Your task to perform on an android device: I like the Fish & Shrimp Platter on the menu, so I'd like to add it to my basket.
Image 2: 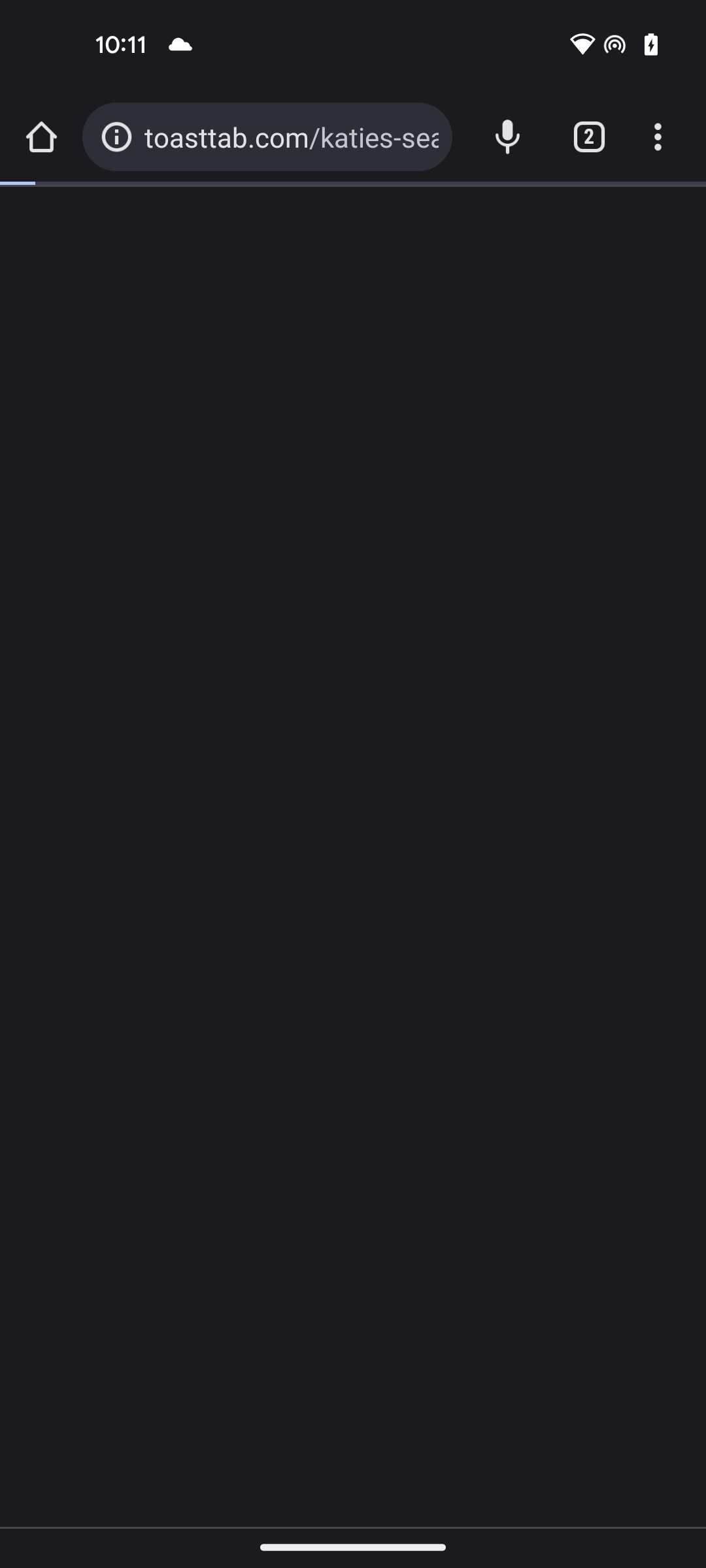
click on the Continue button
Step 2: wait
Image 3: 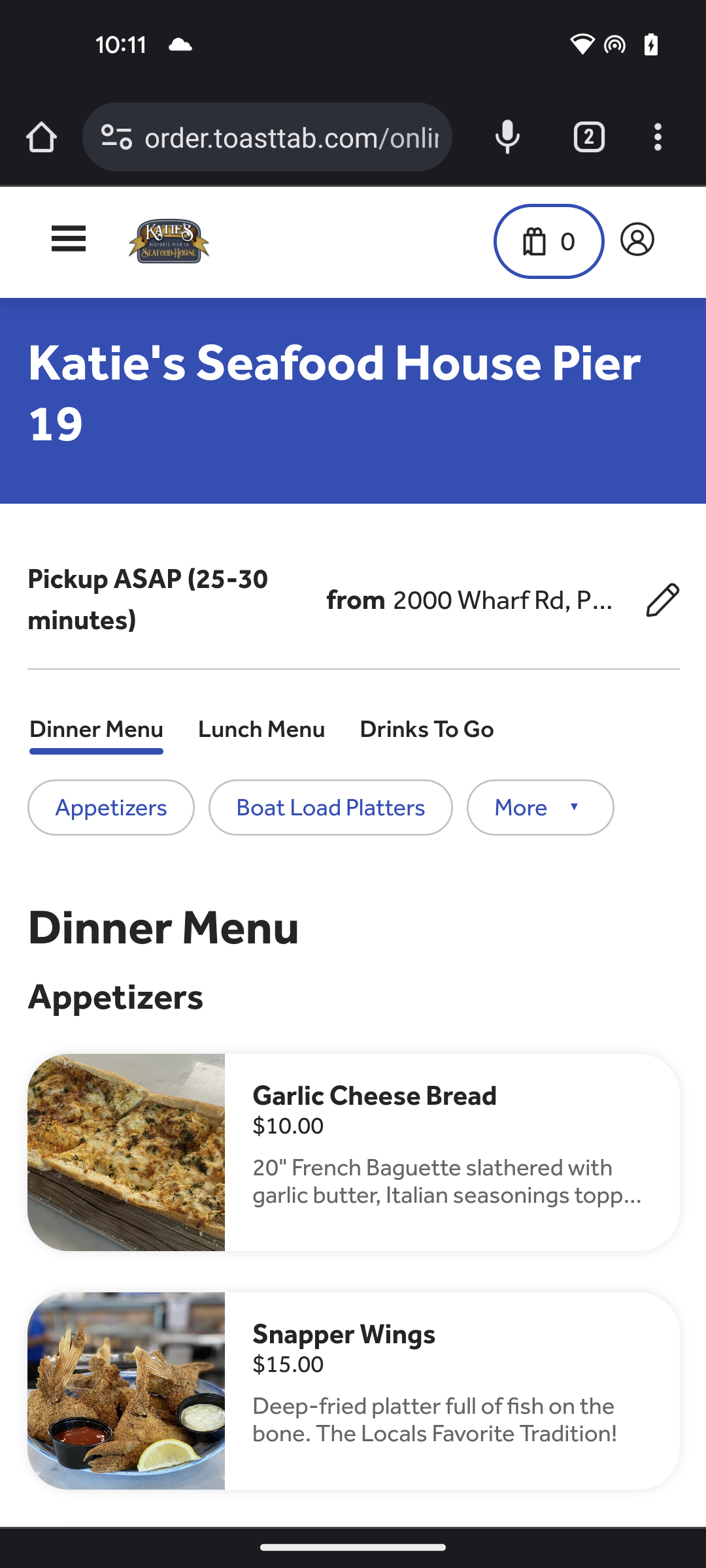
select the Boat Load Platters
Step 3: click (330, 807)
Image 4: 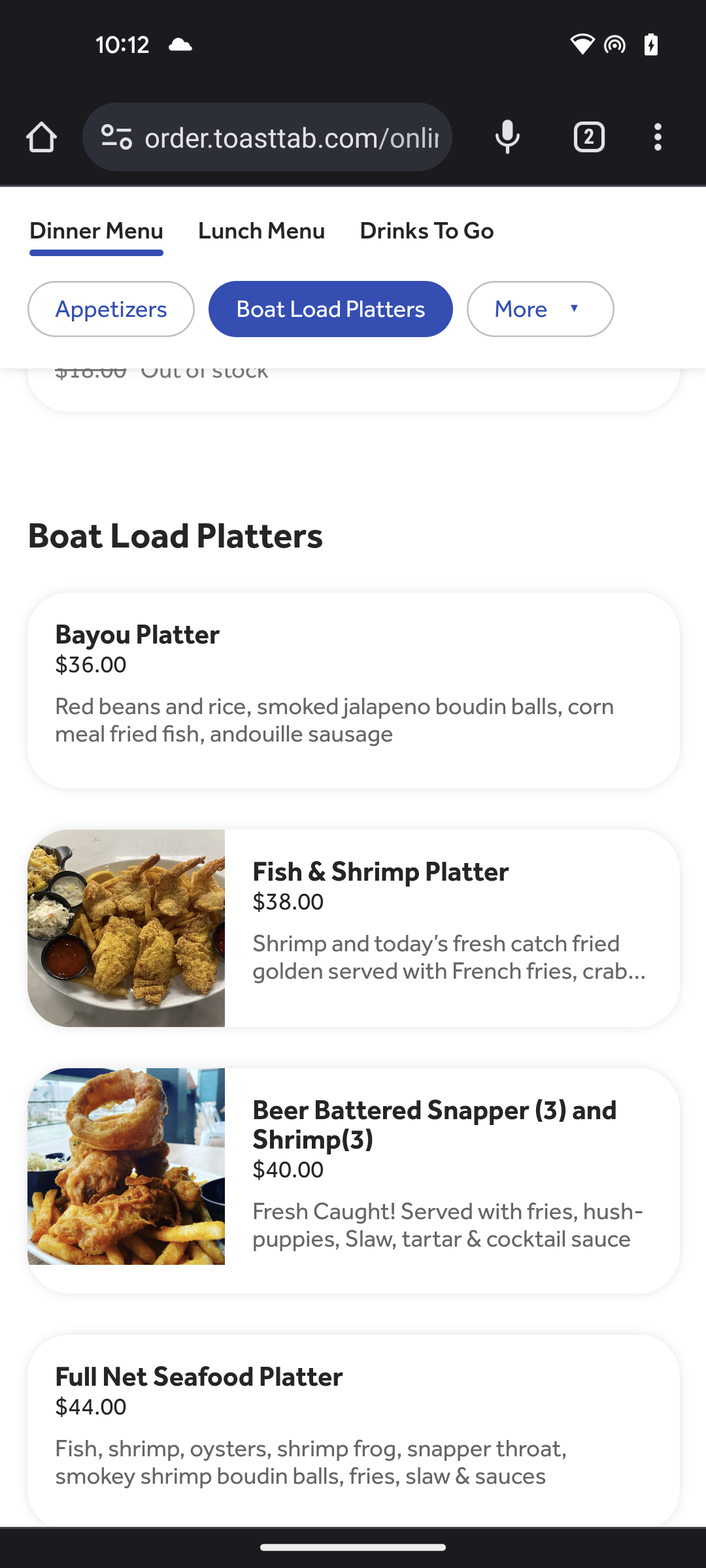
click on the Fish & Shrimp Platter
Step 4: click (354, 928)
Image 5: 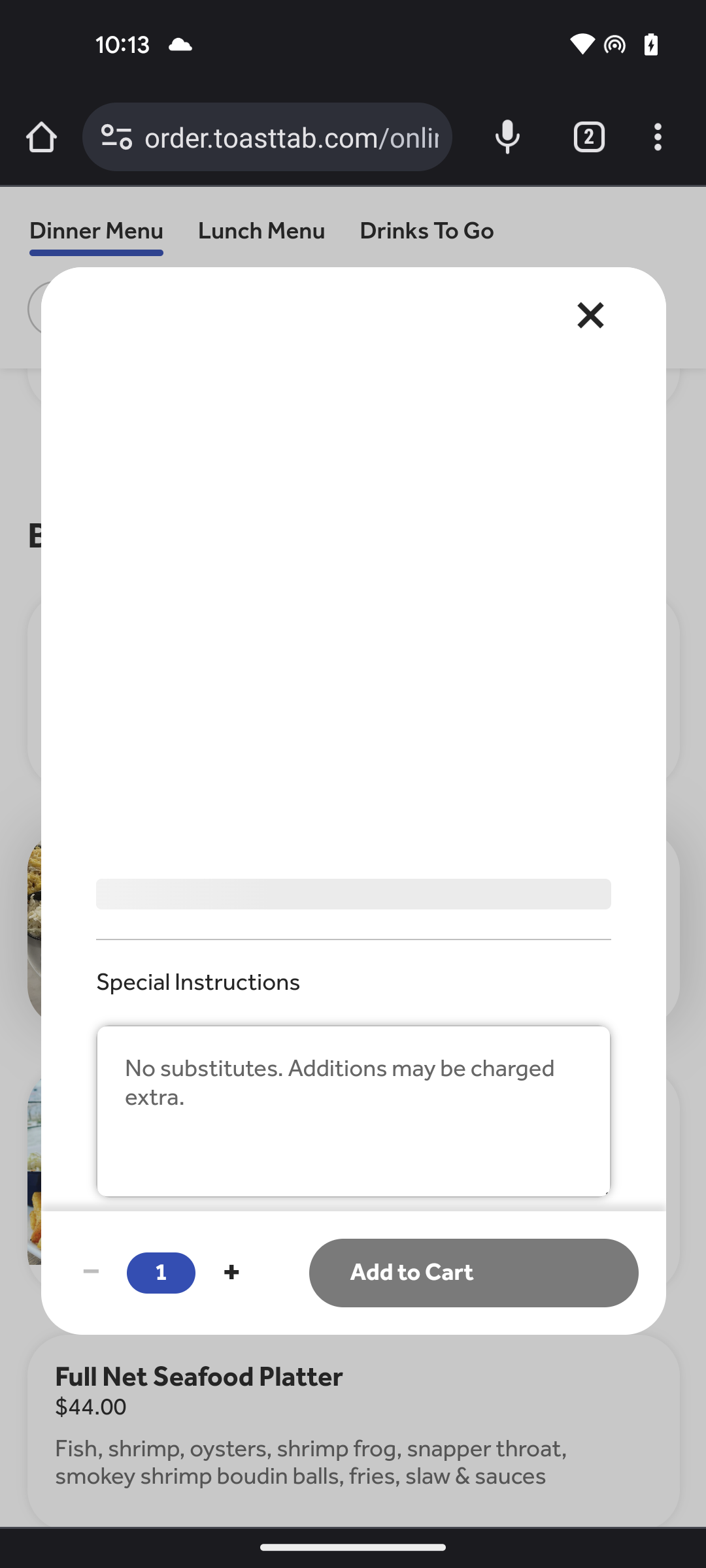
click on the Fish & Shrimp Platter
Step 5: wait
Image 6: 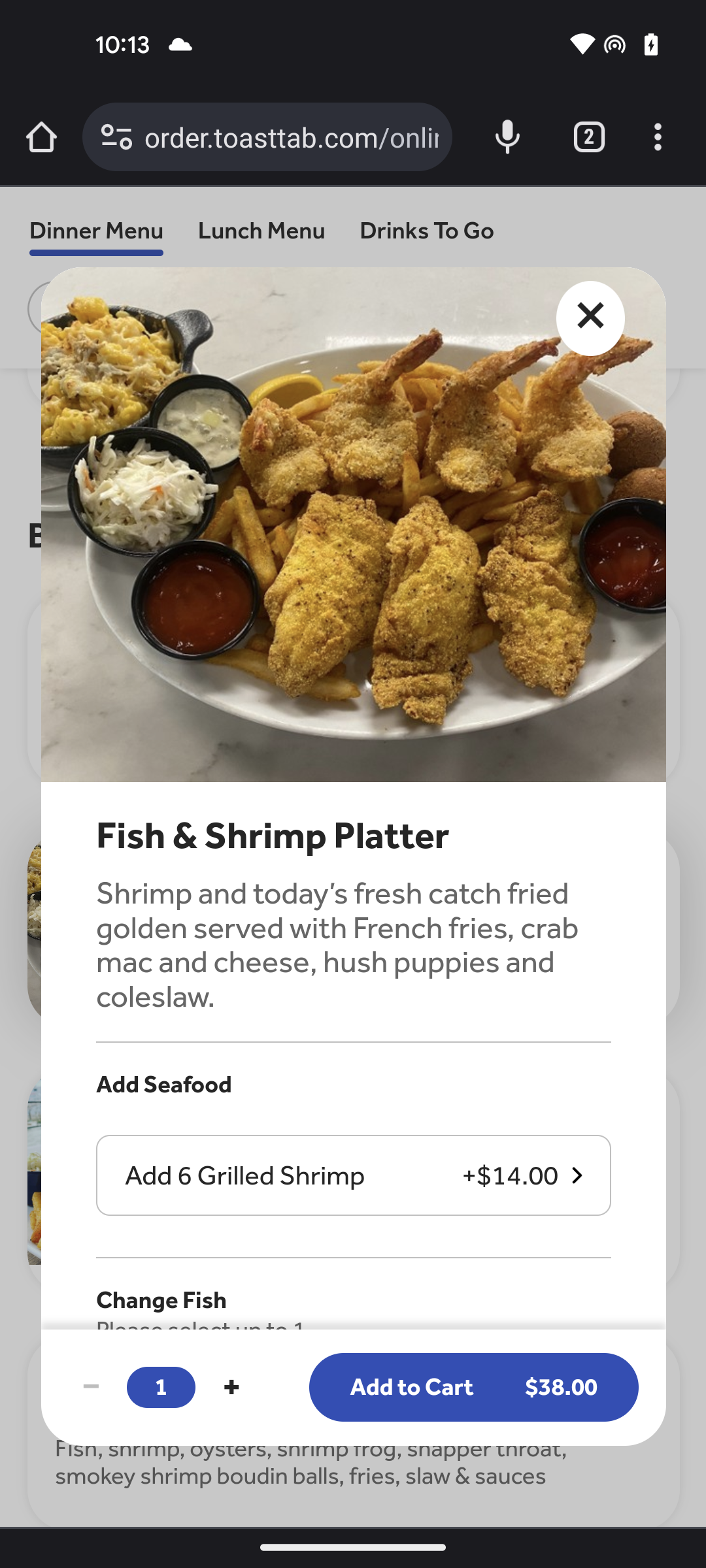
click on the Add to Cart button
Step 6: click (473, 1389)
Image 7: 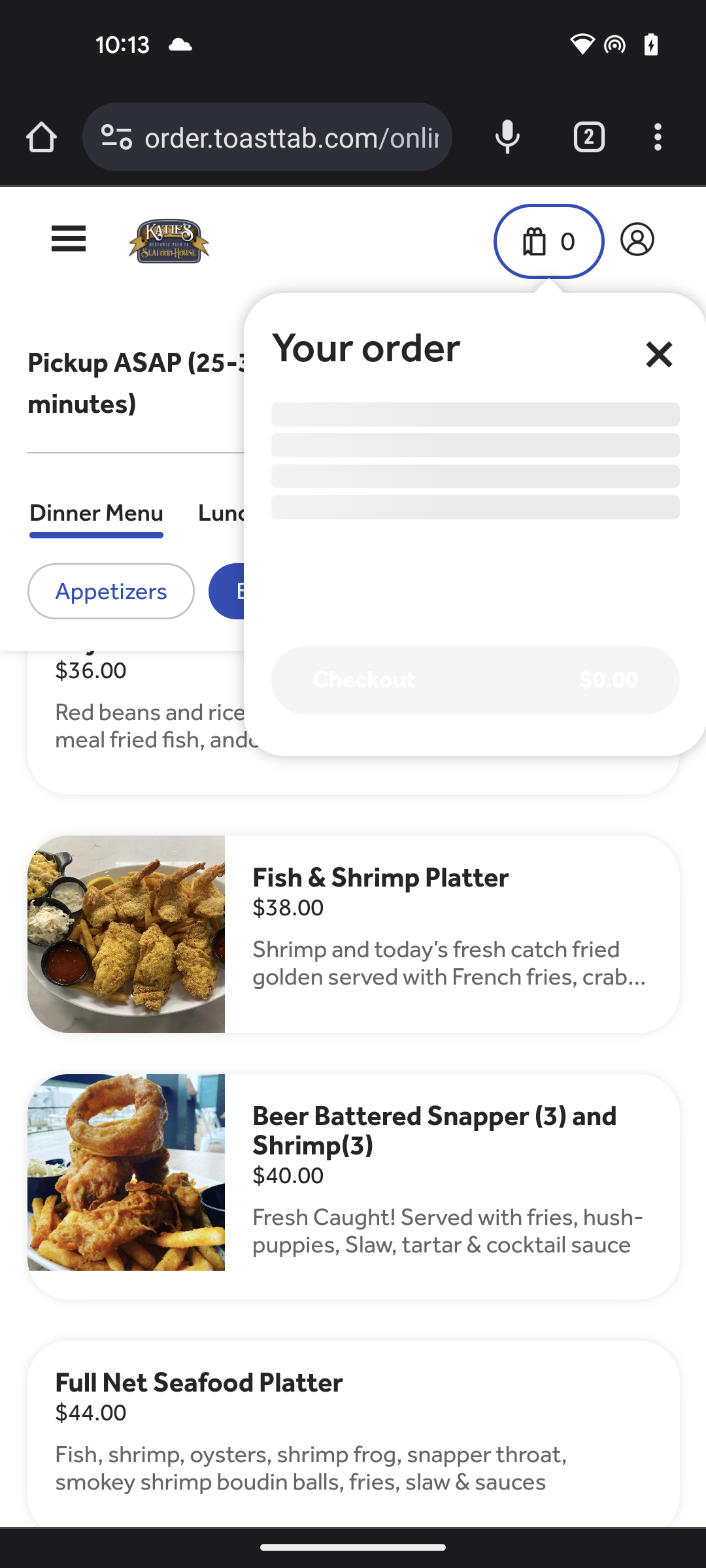
click on the Add to Cart button
Step 7: wait